Your task to perform on an android device: I want to edit my dad's contact in the Contact+ app and add his email address in it.
Image 0: 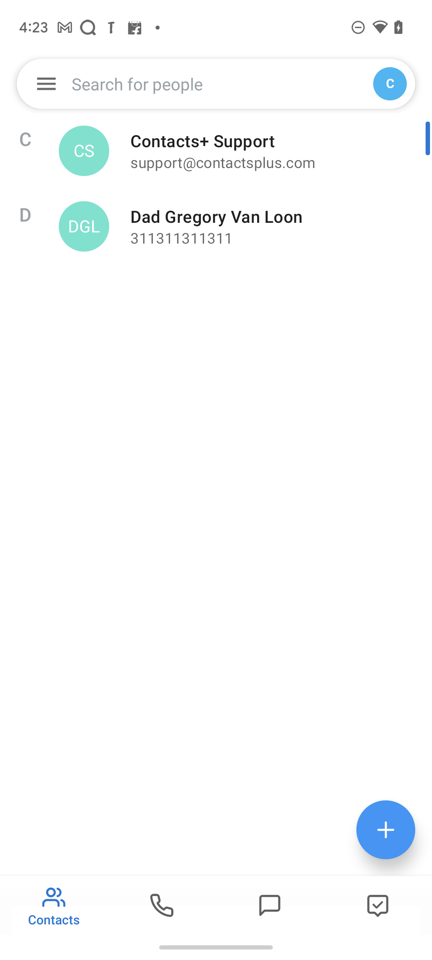
click on the Dad's contact card.
Step 0: click (268, 216)
Image 1: 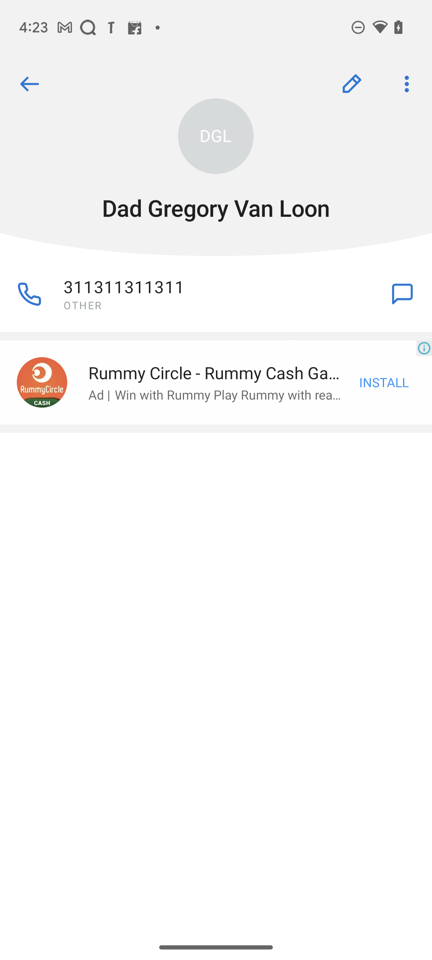
Click on the edit icon on the top right side.
Step 1: click (352, 84)
Image 2: 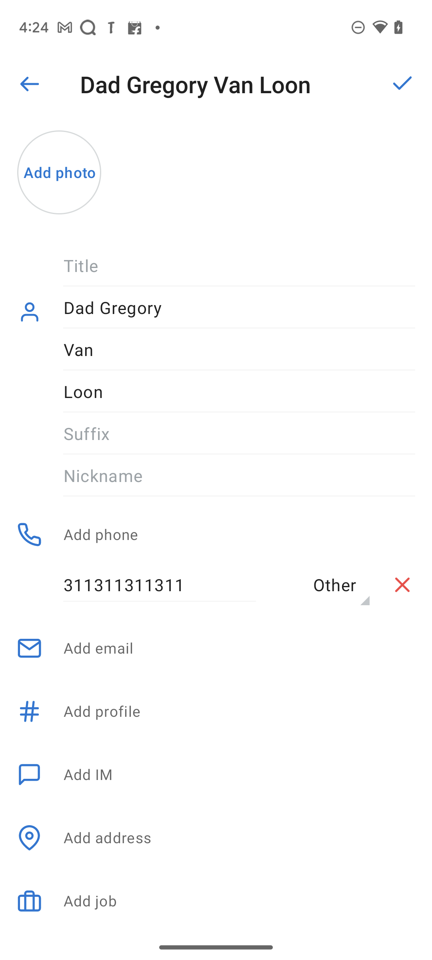
Click on Add email option.
Step 2: click (239, 648)
Image 3: 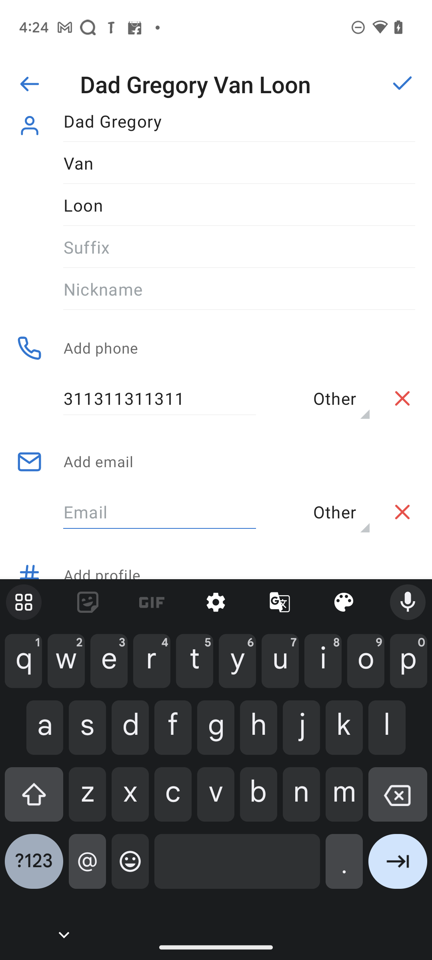
Enter gregoryvanloon65@gmail.com in the text field.
Step 3: type "gregoryvanloon65@gmail.com"
Image 4: 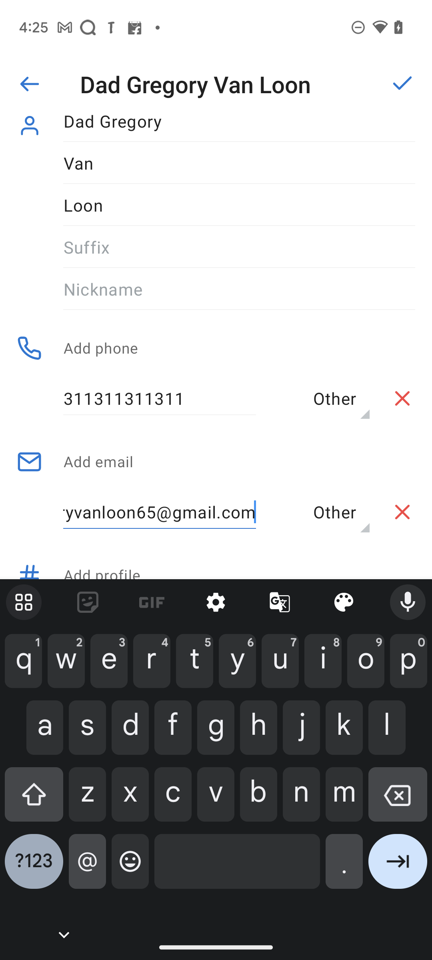
Click on check icon on the top right side of the screen.
Step 4: click (402, 84)